Your task to perform on an android device: Open the H&M app and search  Trouser  for my mother   
Image 0: 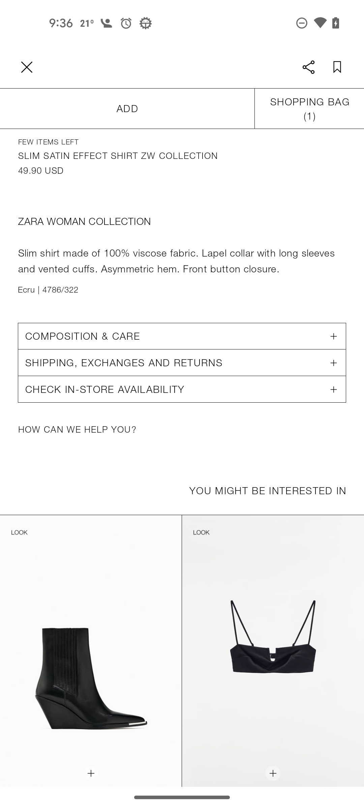
Open the H&M app
Step 0: open app "H&M"
Image 1: 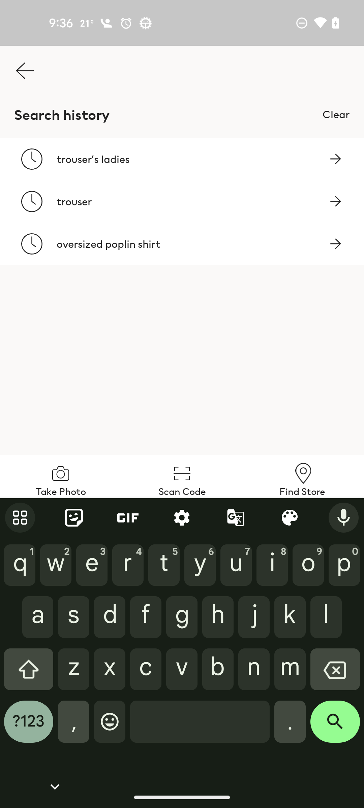
Enter a products as Trouser
Step 1: type "Trouser"
Image 2: 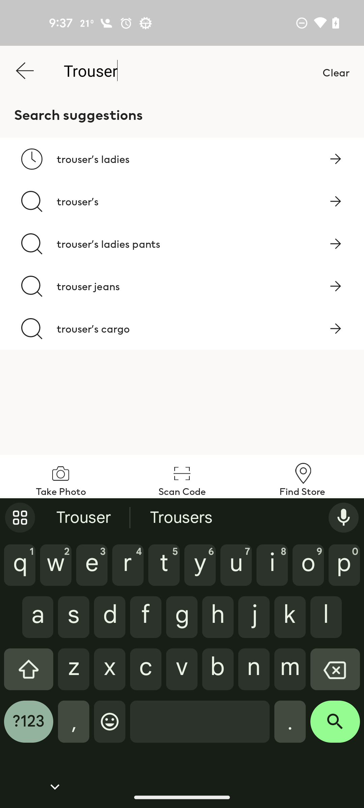
Click on the search icon at the bottom right corner of the screen 
Step 2: click (335, 727)